Your task to perform on an android device: I want to save my audio.
Image 0: 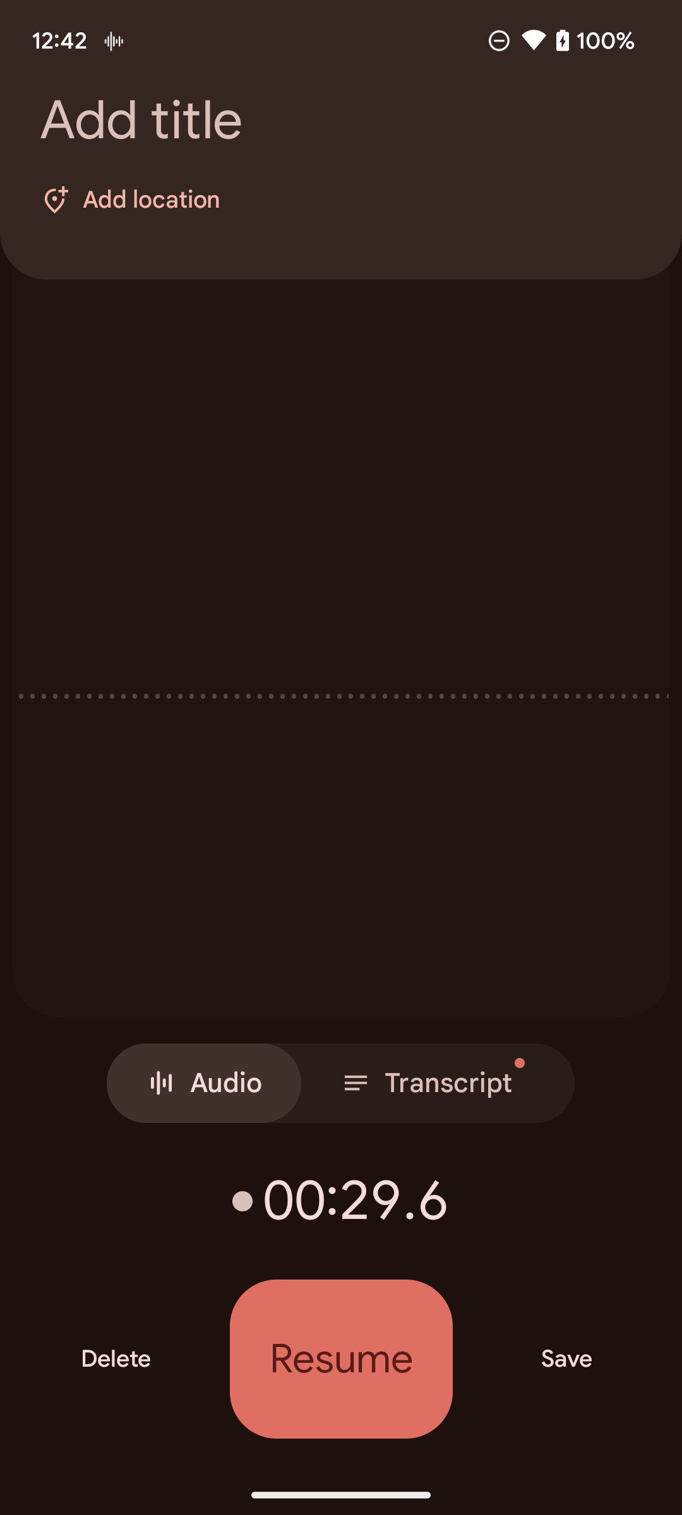
Click on the save icon on the bottom right of the screen.
Step 0: click (566, 1359)